Your task to perform on an android device: In California Pizza App customize the Miami Beast pizza with Large size and crust as stuffed crust then add to cart
Image 0: 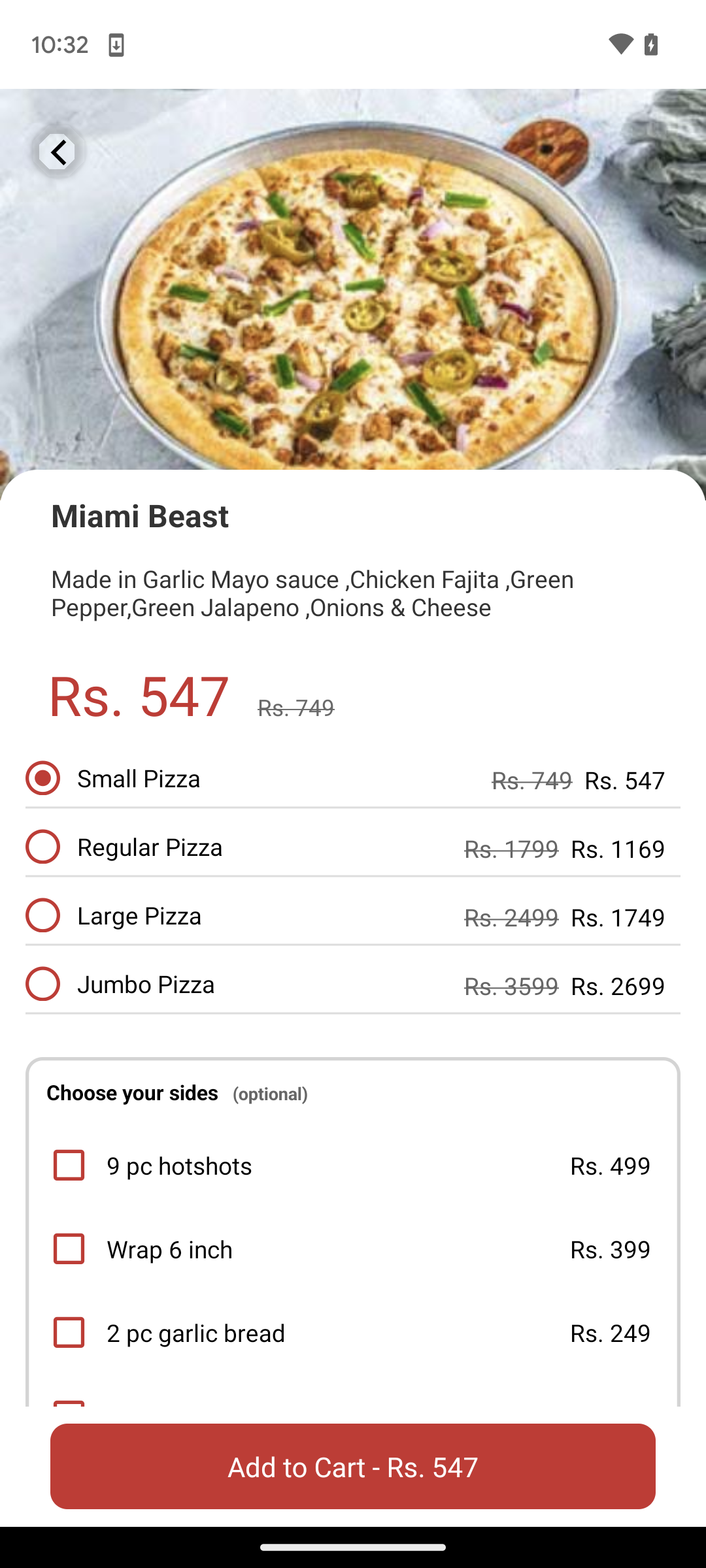
Click on the Large pizza to select size
Step 0: click (42, 914)
Image 1: 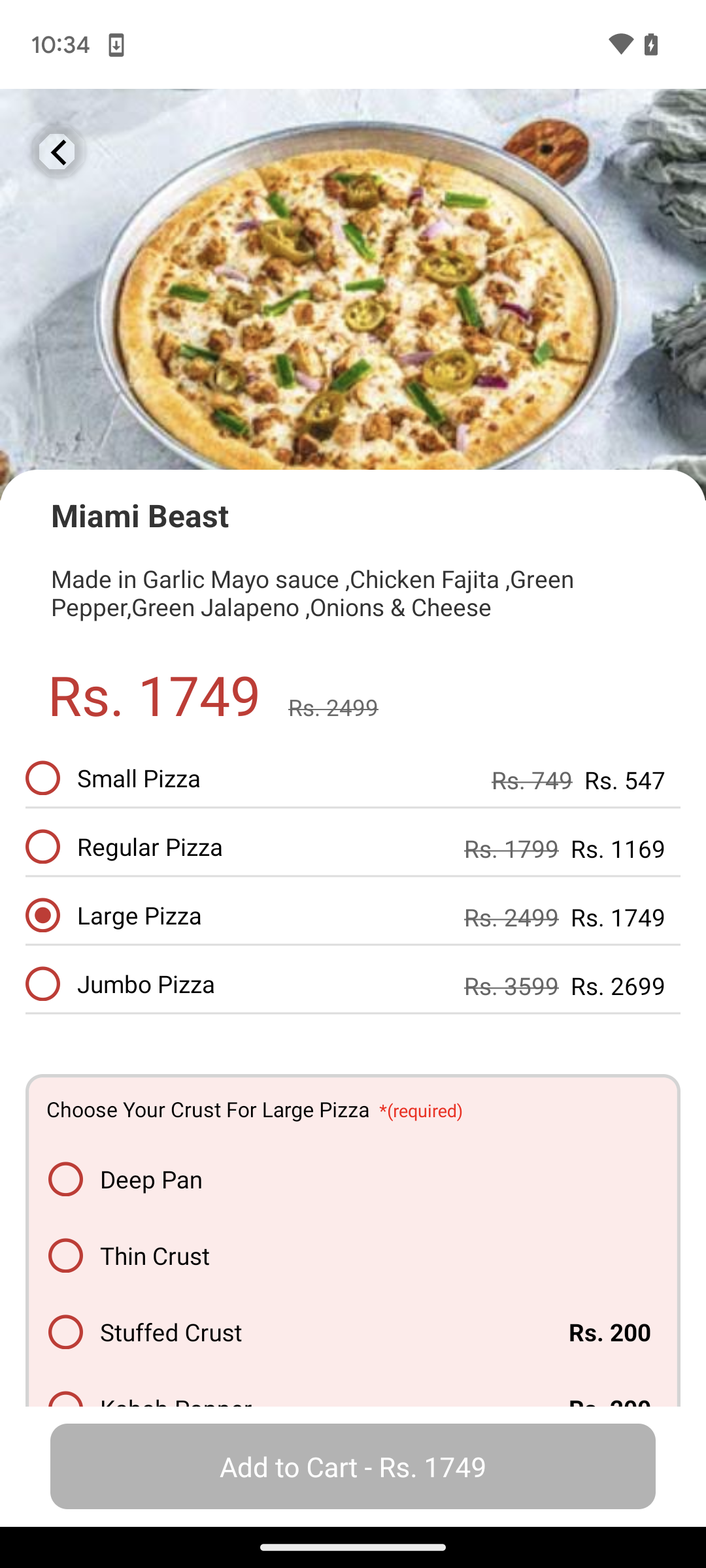
Click on the stuffed crust to select crust
Step 1: click (65, 1331)
Image 2: 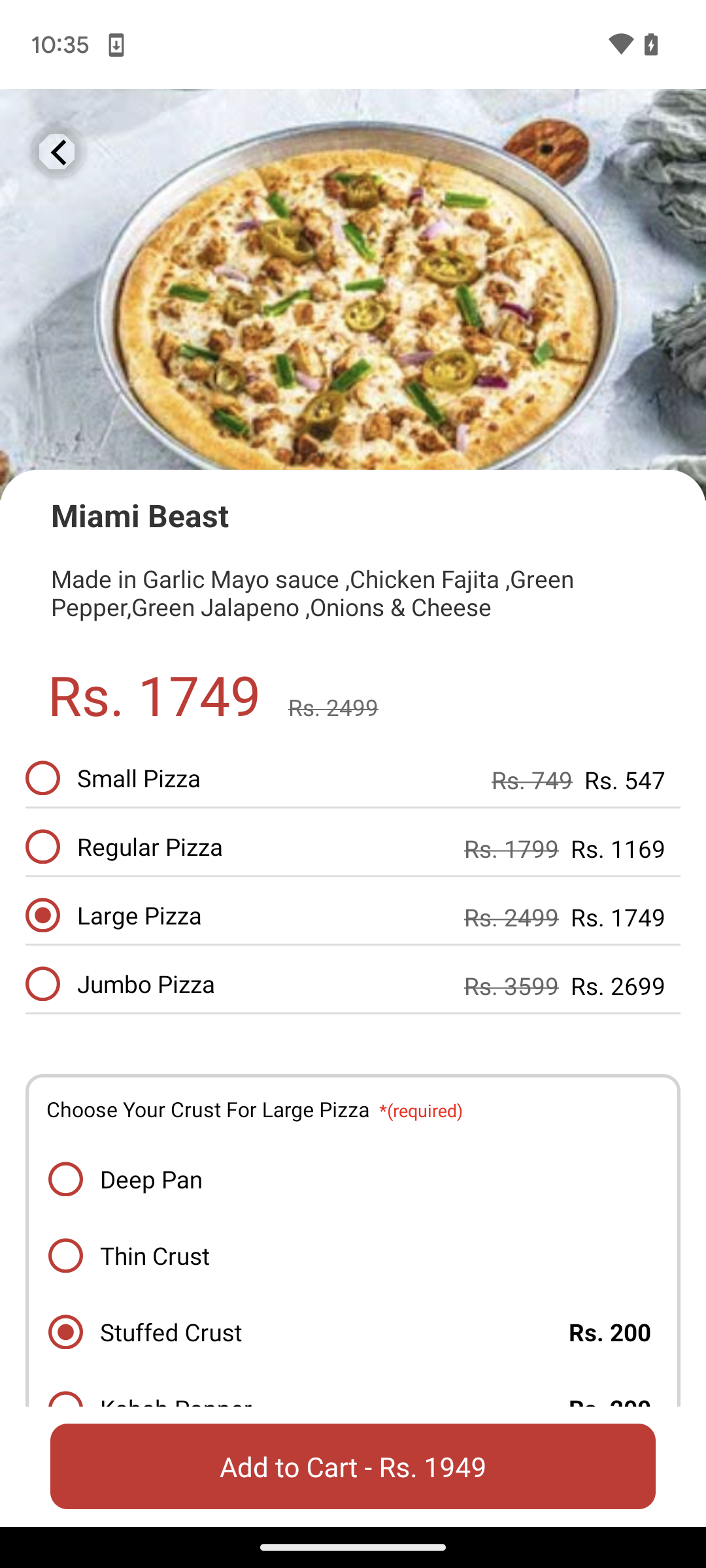
Click on the add to cart at the bottom of the screen
Step 2: click (353, 1466)